Your task to perform on an android device: I am looking for shoes in the size "UK10,” so apply the style filter and view the golf shoes on the Myntra app.
Image 0: 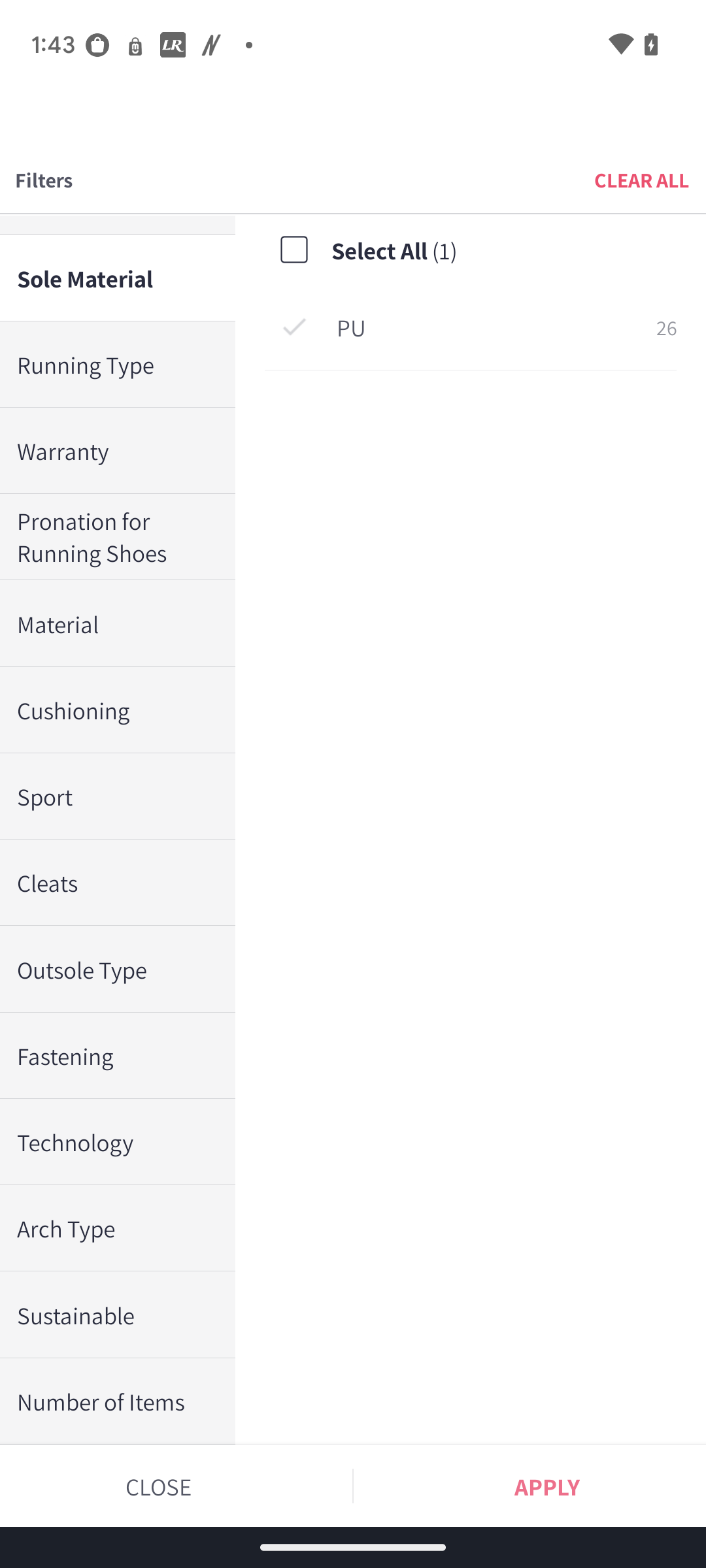
Scroll down the list .
Step 0: scroll up
Image 1: 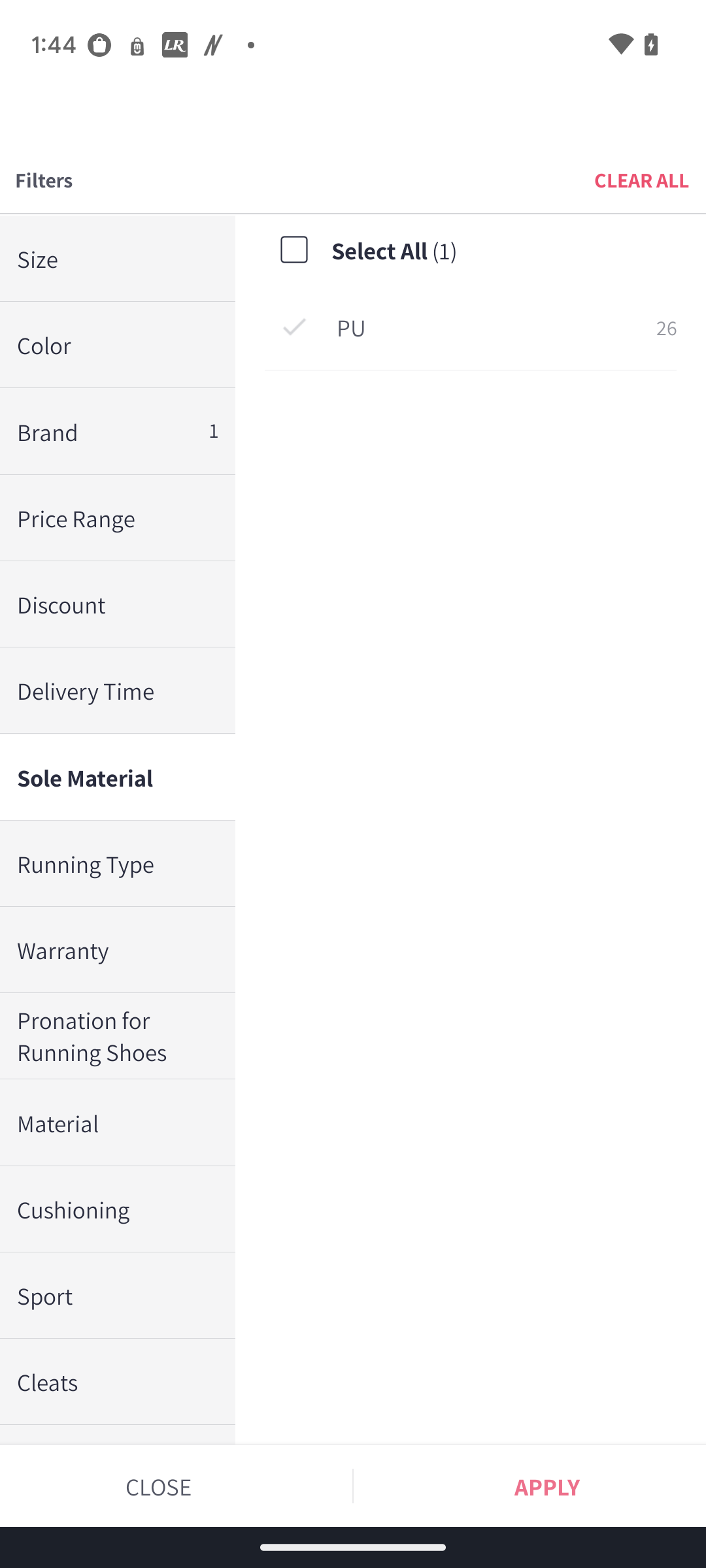
Click on the "Size" tab.
Step 1: click (109, 258)
Image 2: 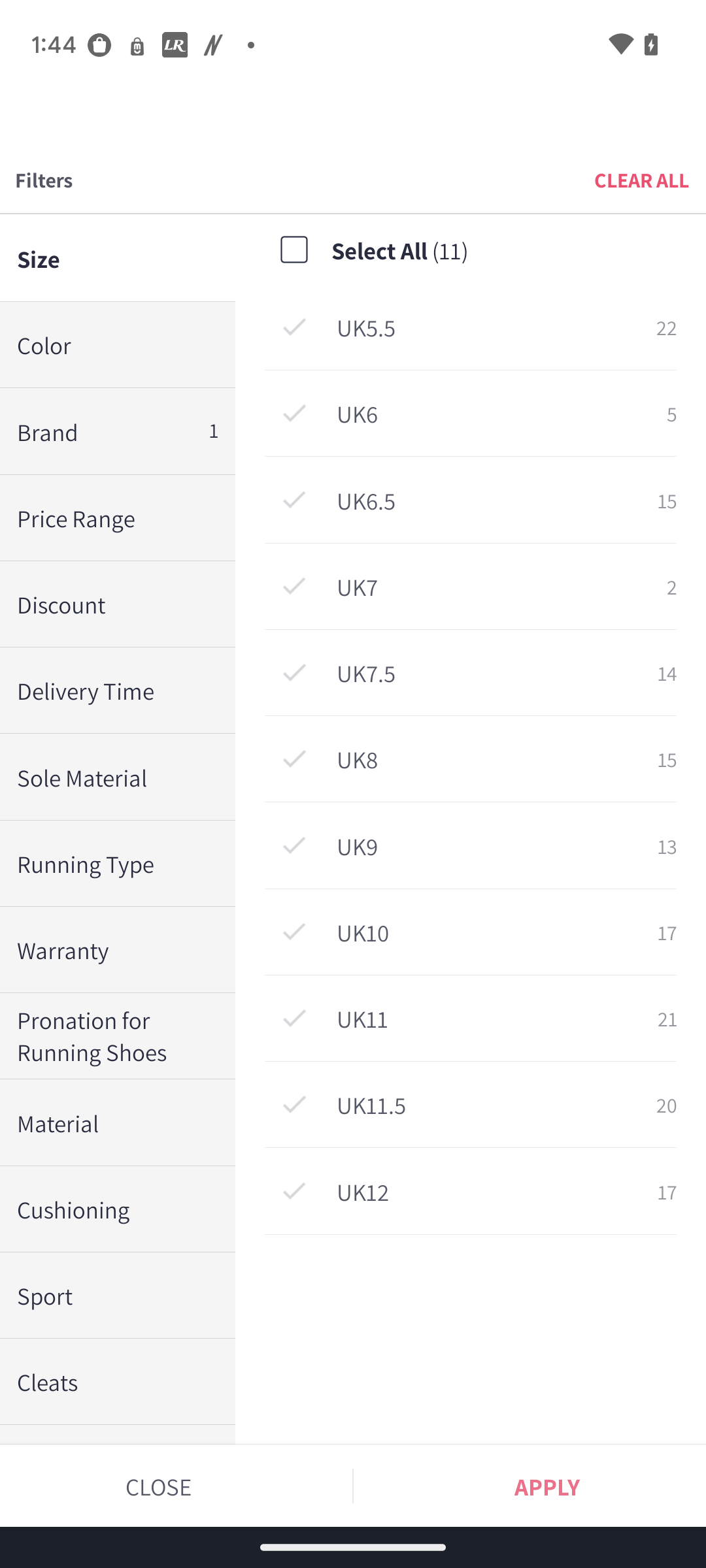
Click on the size "UK10".
Step 2: click (487, 932)
Image 3: 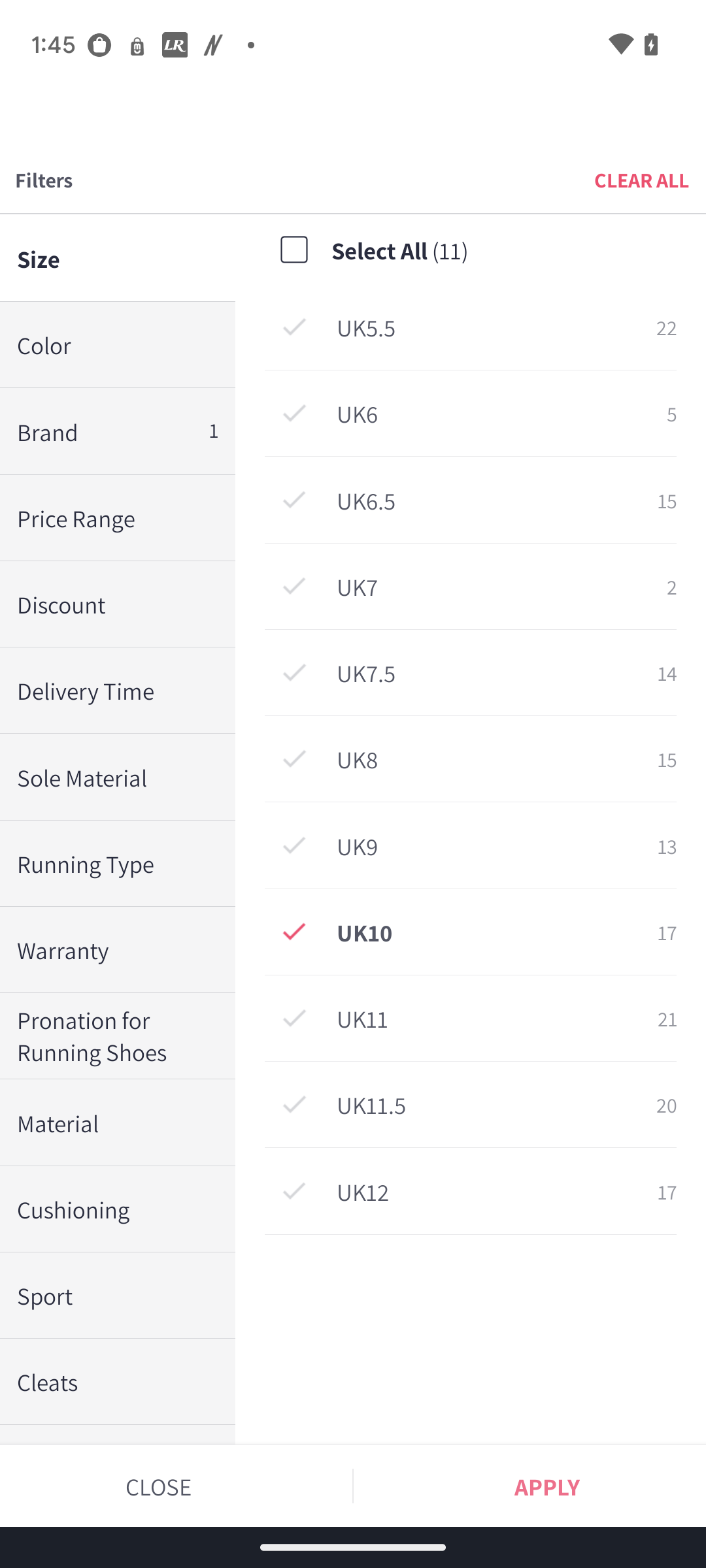
Click on the tab “APPLY” at the bottom right corner of the screen.
Step 3: click (546, 1486)